Your task to perform on an android device: For the sake of comparing prices, I would rather see comparable screwdriver sets. Use the Tata CLiQ app to see more screwdriver sets that are comparable.
Image 0: 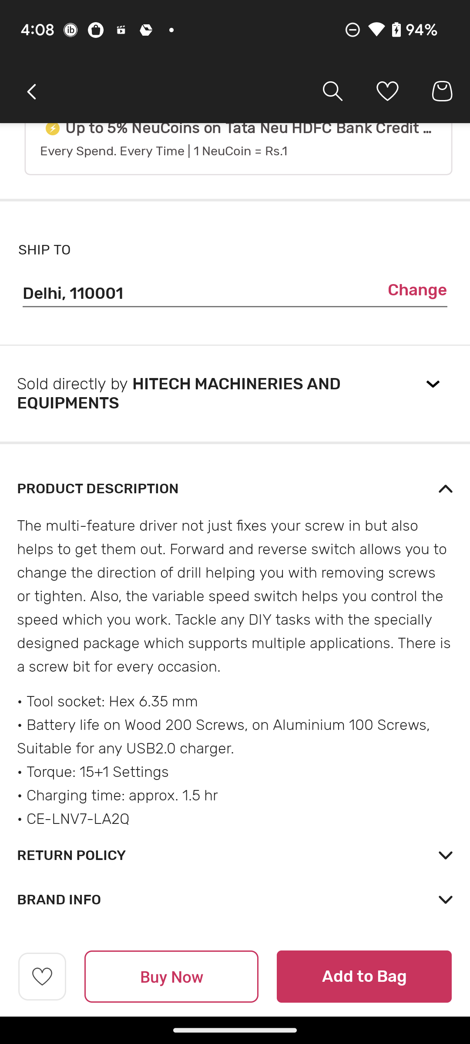
swipe down
Step 0: scroll up
Image 1: 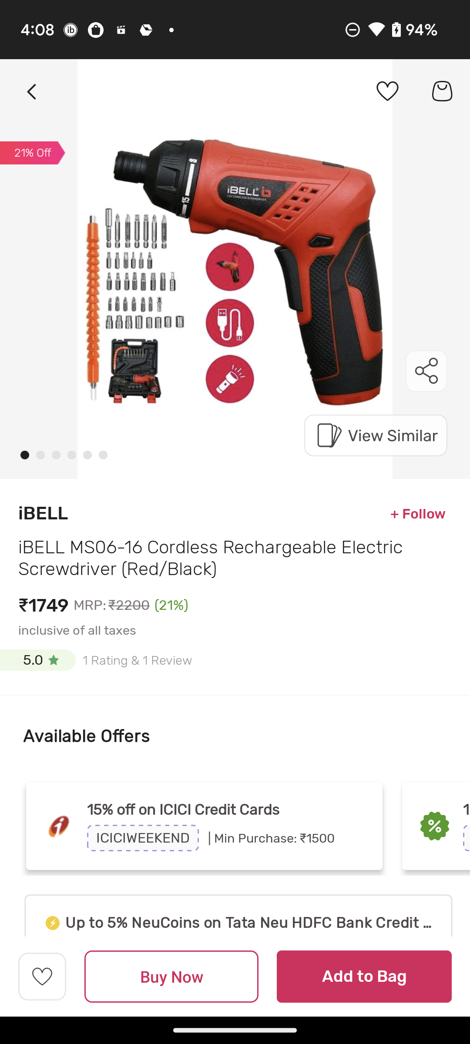
Click on View Similar at the right corner of the screwdriver image
Step 1: click (369, 434)
Image 2: 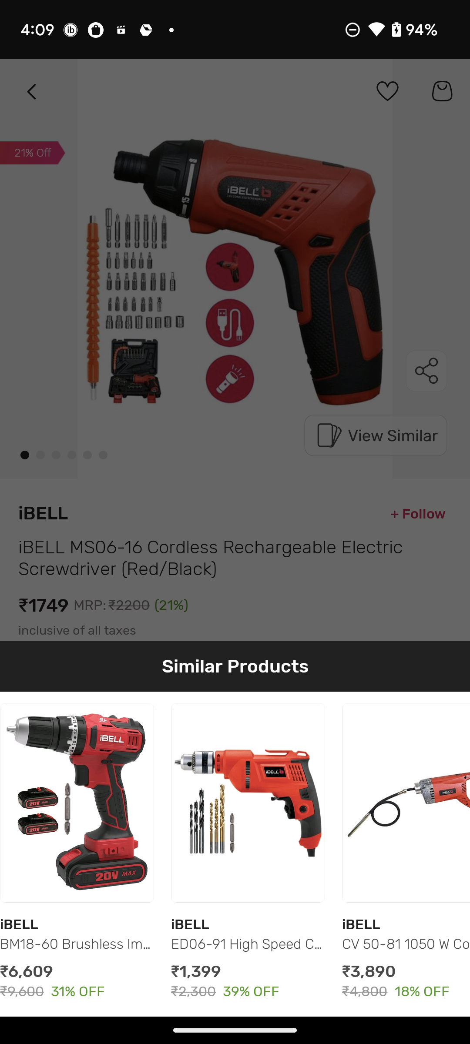
swipe left the similar products to compare price
Step 2: scroll right